Your task to perform on an android device: When i will complete my dream project. I will create a new dream project. Change the title note with the name of My dream project to My dream project first.
Image 0: 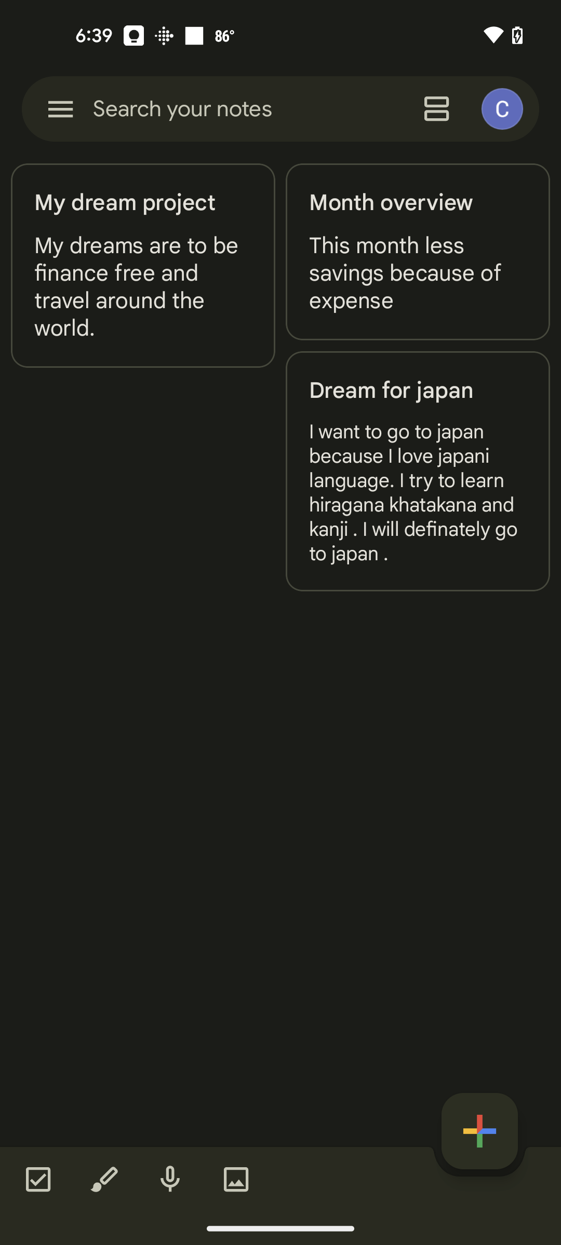
Click on the My dream project note
Step 0: click (143, 203)
Image 1: 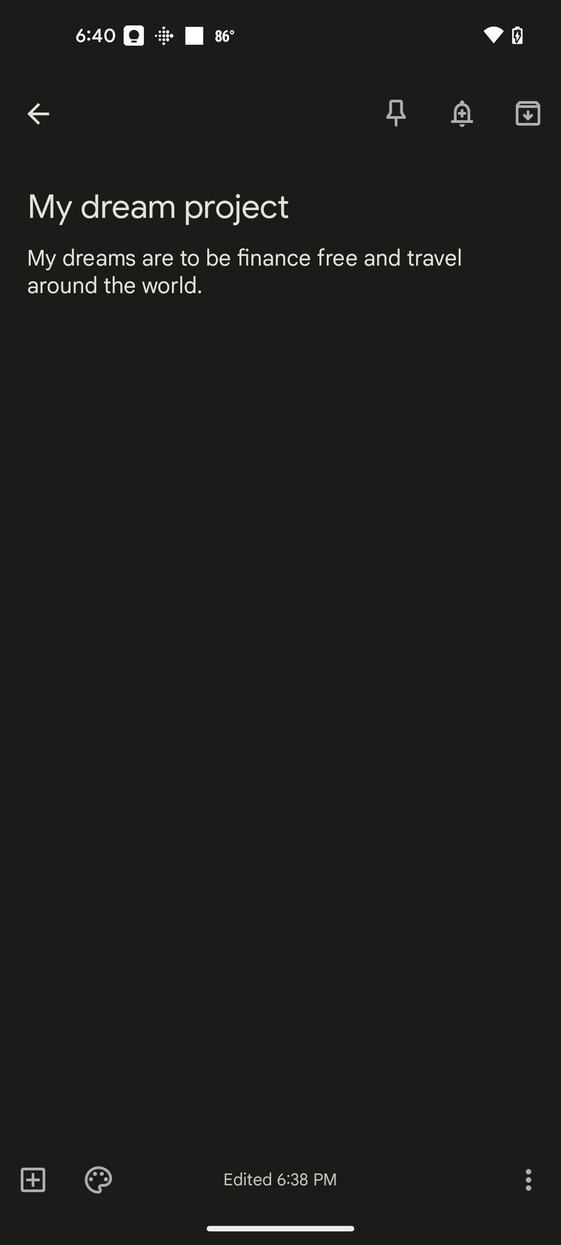
Click on the title text field
Step 1: click (290, 206)
Image 2: 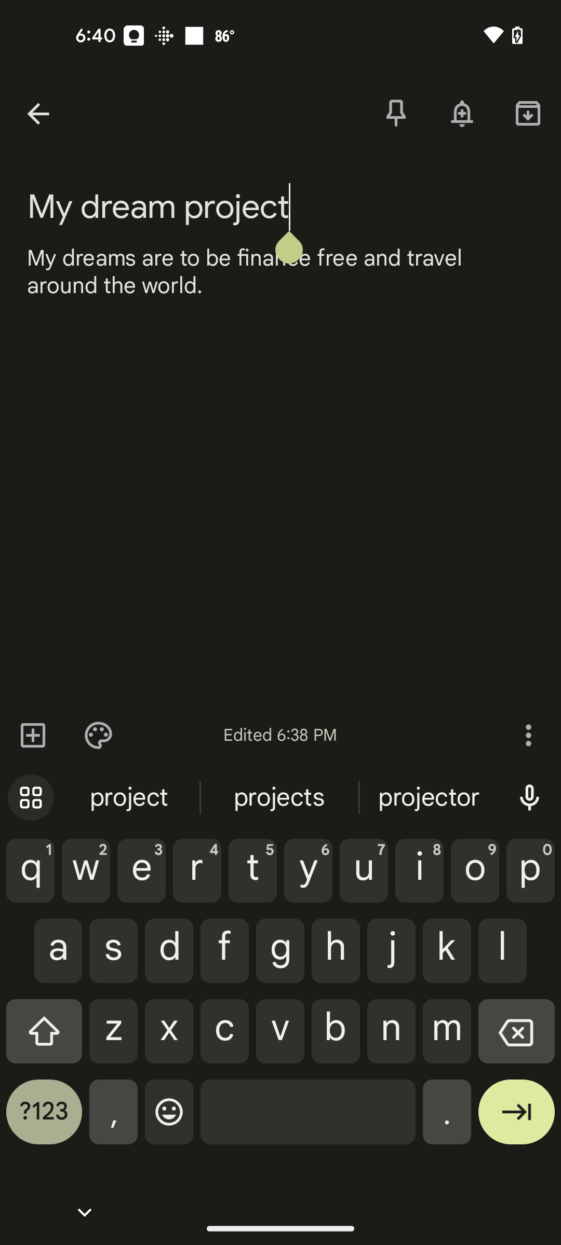
Type My dream project first
Step 2: type "My dream project first"
Image 3: 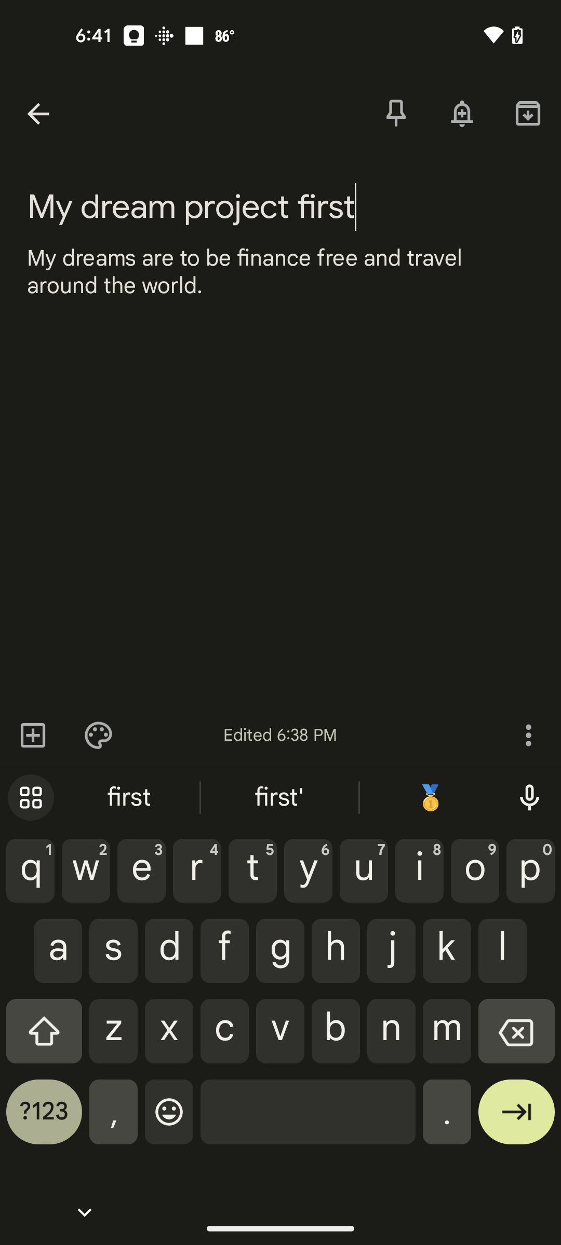
Click on the back arrow key at the top left arrow key
Step 3: click (60, 109)